Your task to perform on an android device: Remove the star from the Cerebra Research email.
Image 0: 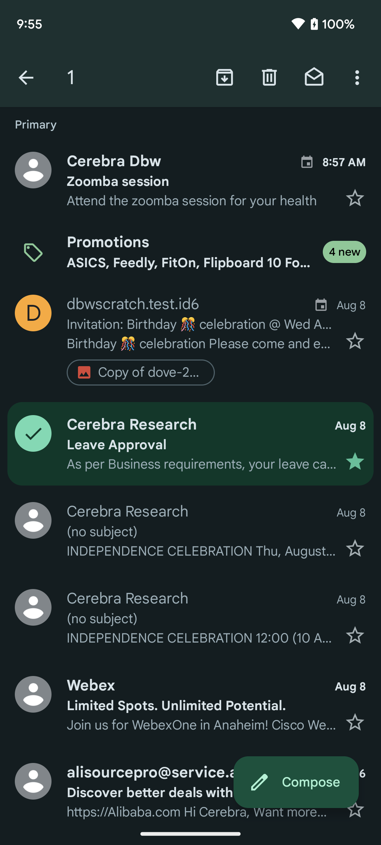
Click on the star in the Cerebra Research Leave approval email.
Step 0: click (190, 444)